Your task to perform on an android device:  share your current location via gmail to dbwscratch.test.id6@gmail.com
Image 0: 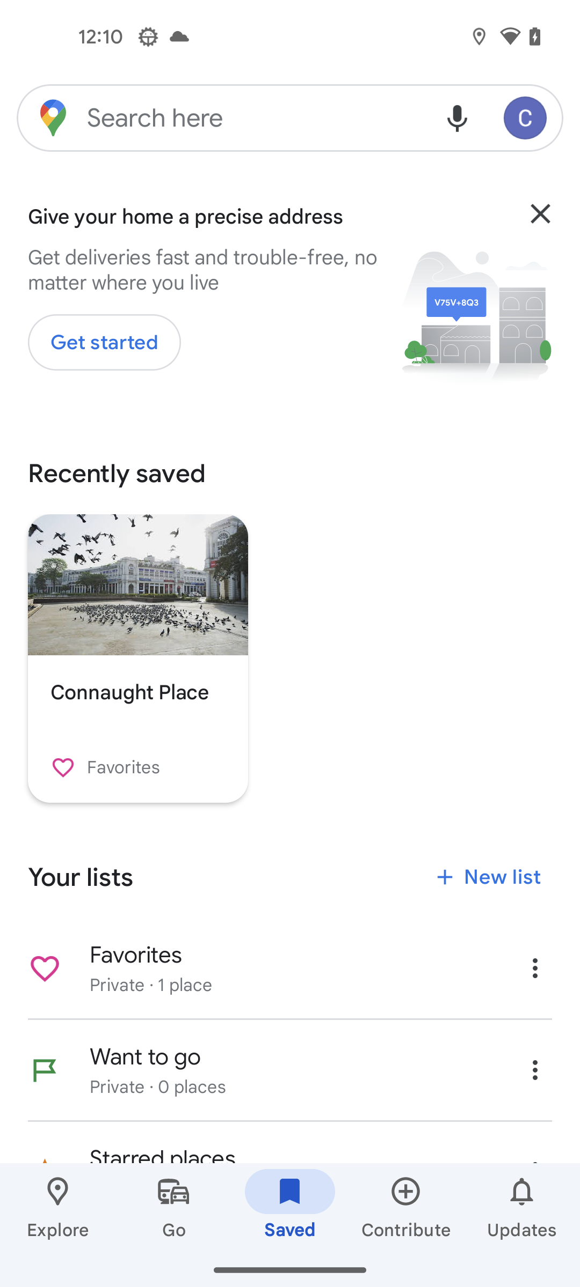
Go back to the home screen of the app
Step 0: press back button
Image 1: 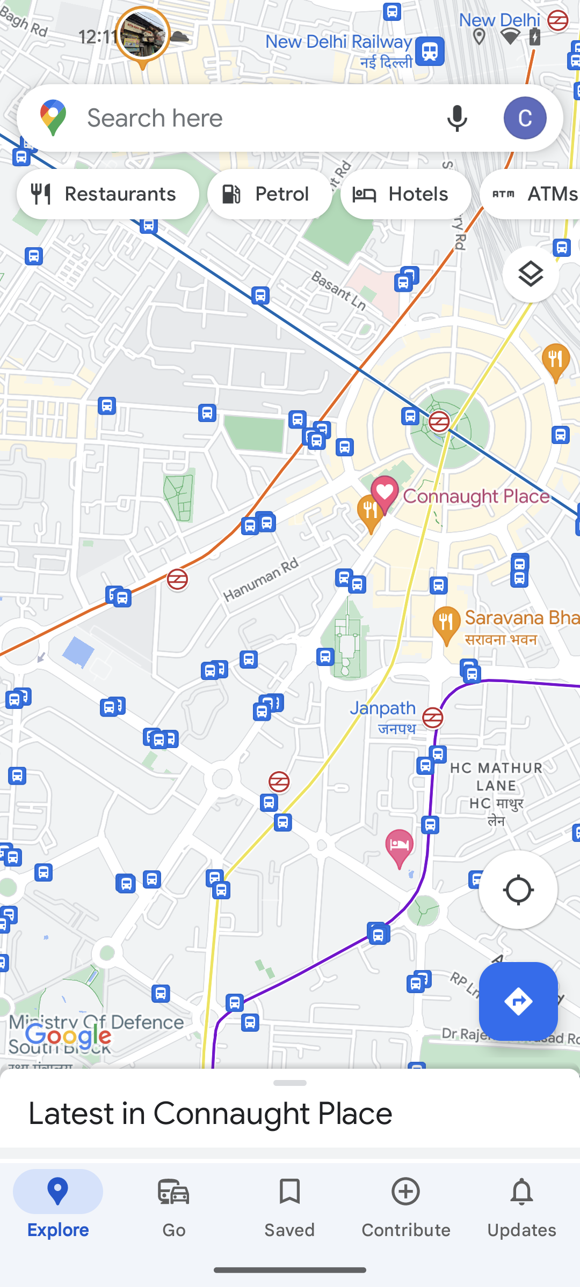
Click on the current location icon
Step 1: click (526, 894)
Image 2: 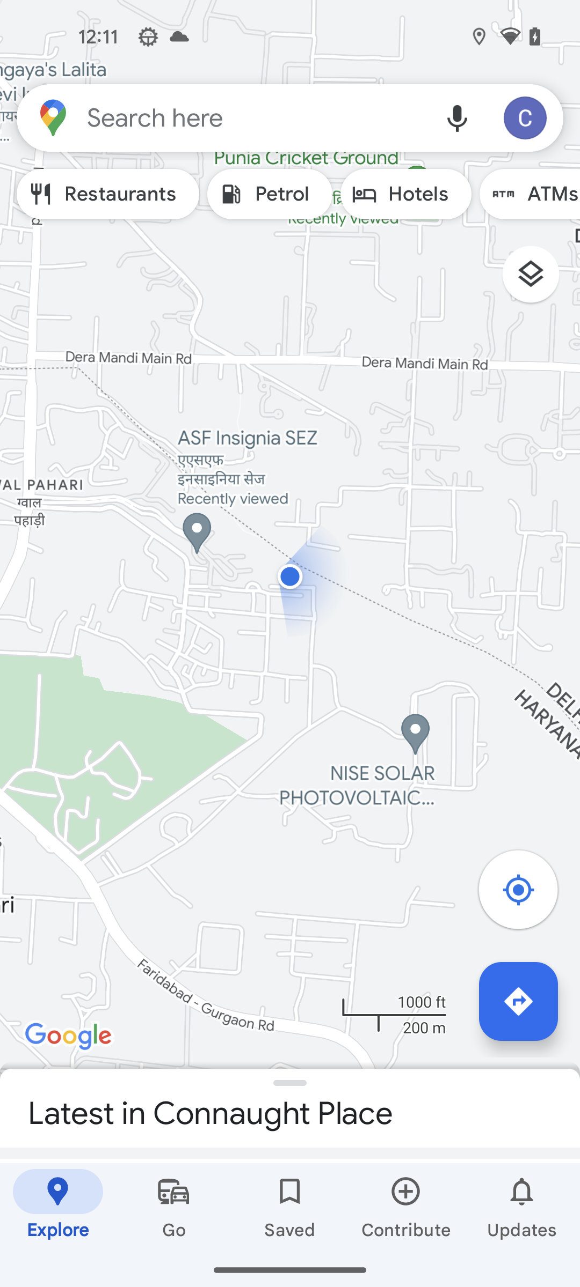
Click on the profile icon at the top right of the screen
Step 2: click (527, 117)
Image 3: 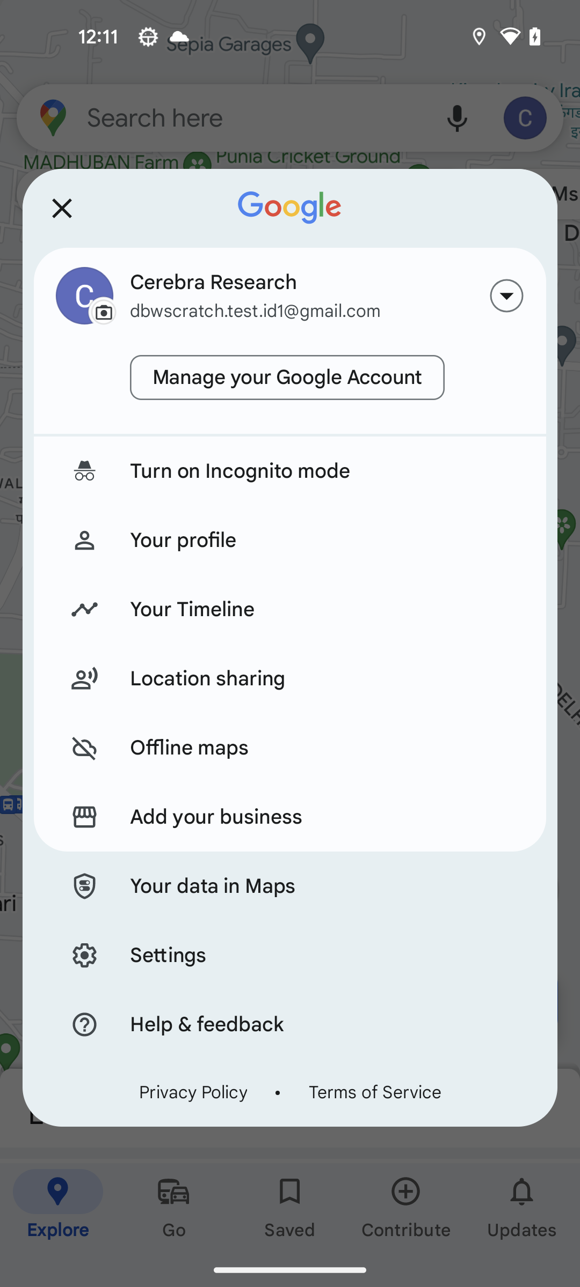
Select Location sharing option in the pop up window
Step 3: click (327, 678)
Image 5: 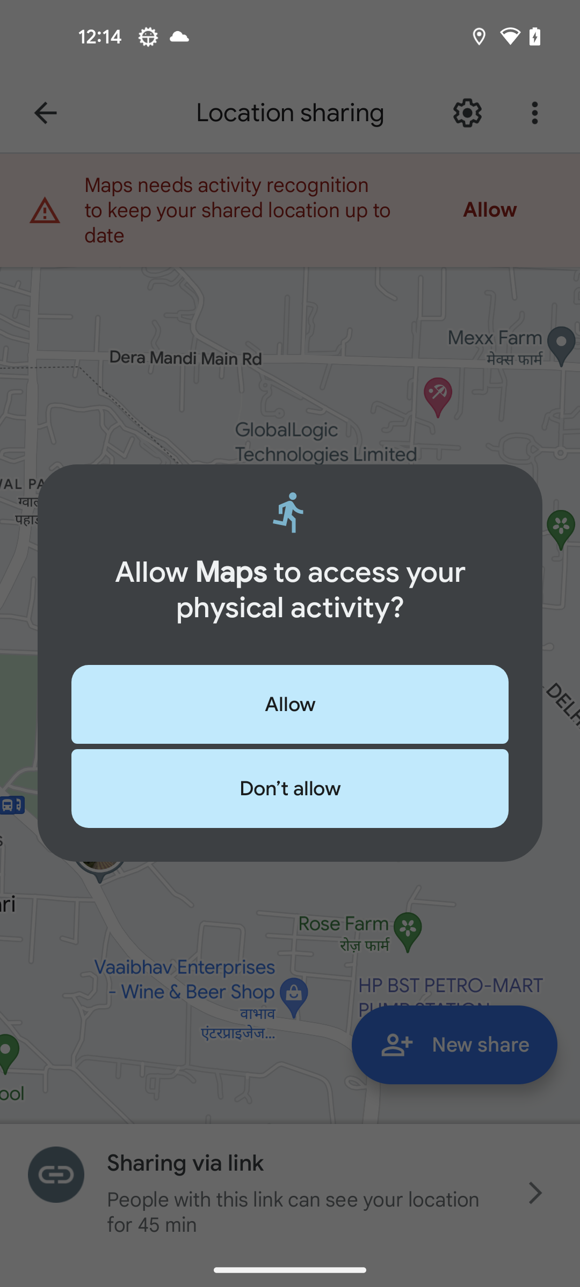
Click the Allow button at the pop up window
Step 5: click (290, 704)
Image 6: 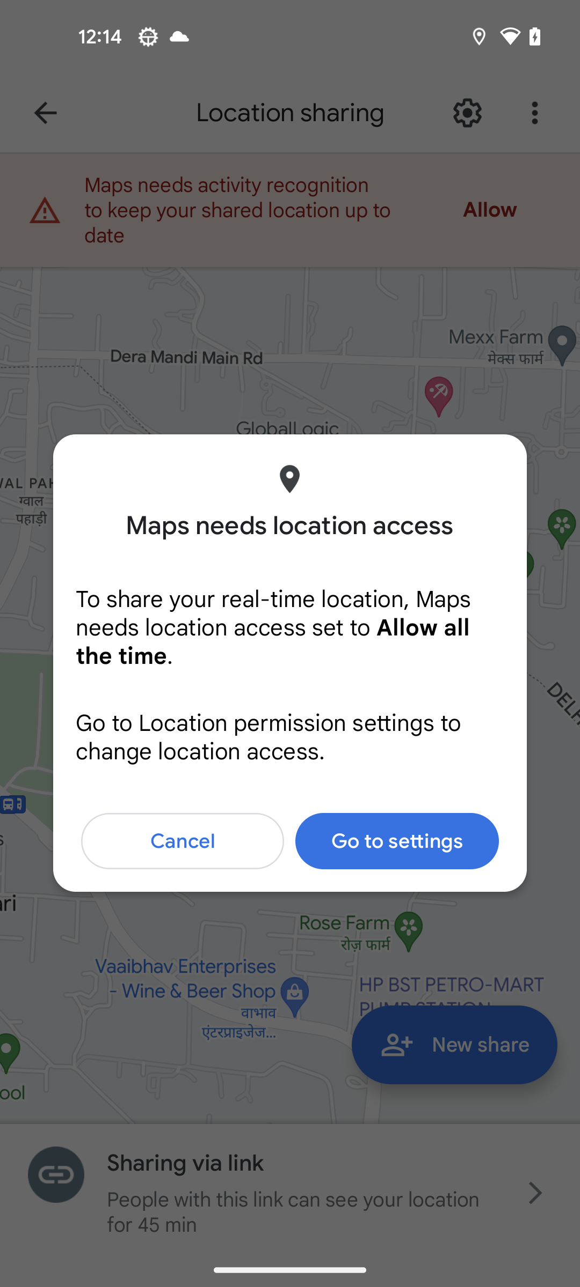
Click on the Go to setting option at the pop up window
Step 6: click (397, 841)
Image 7: 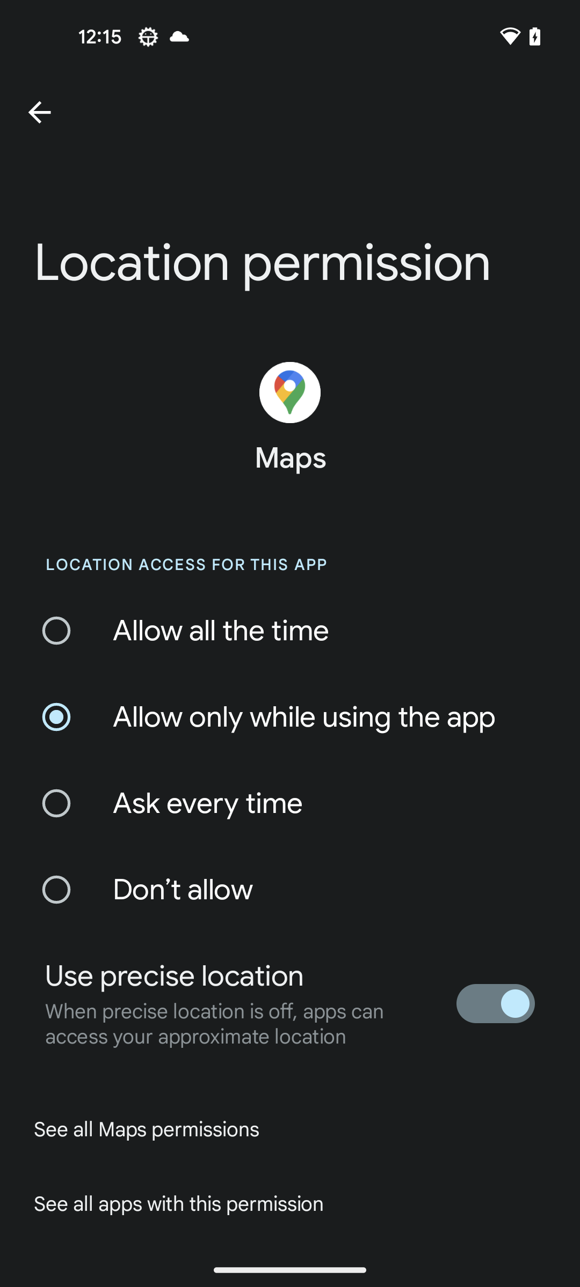
Select Allow all the time 
Step 7: click (295, 631)
Image 9: 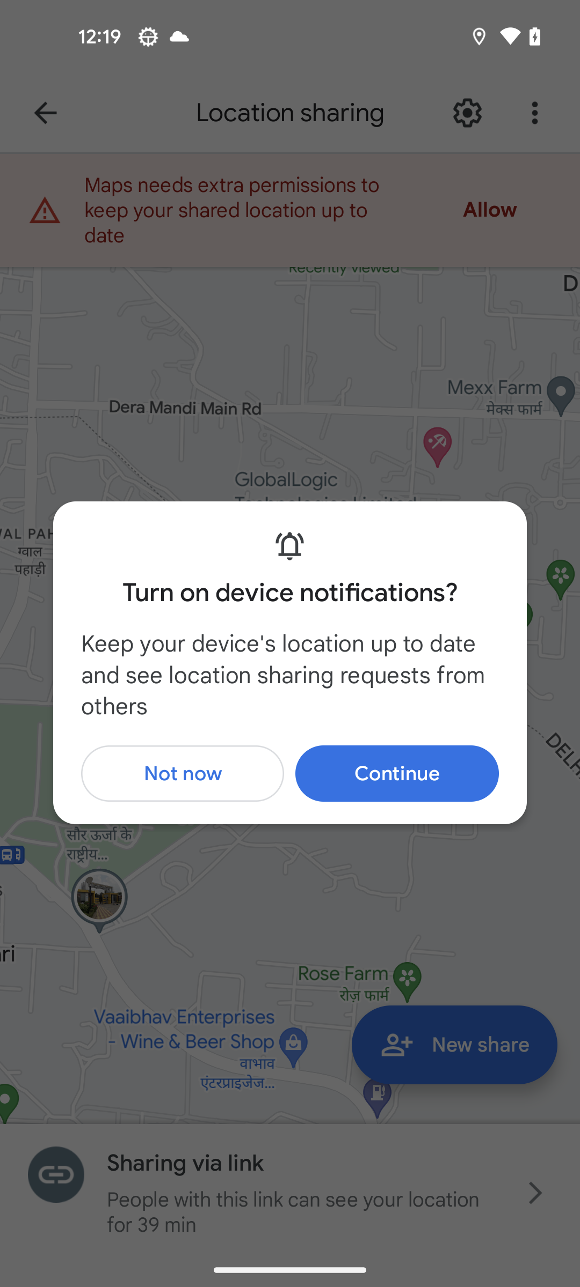
Click on the continue button at the pop up window
Step 9: click (397, 773)
Image 10: 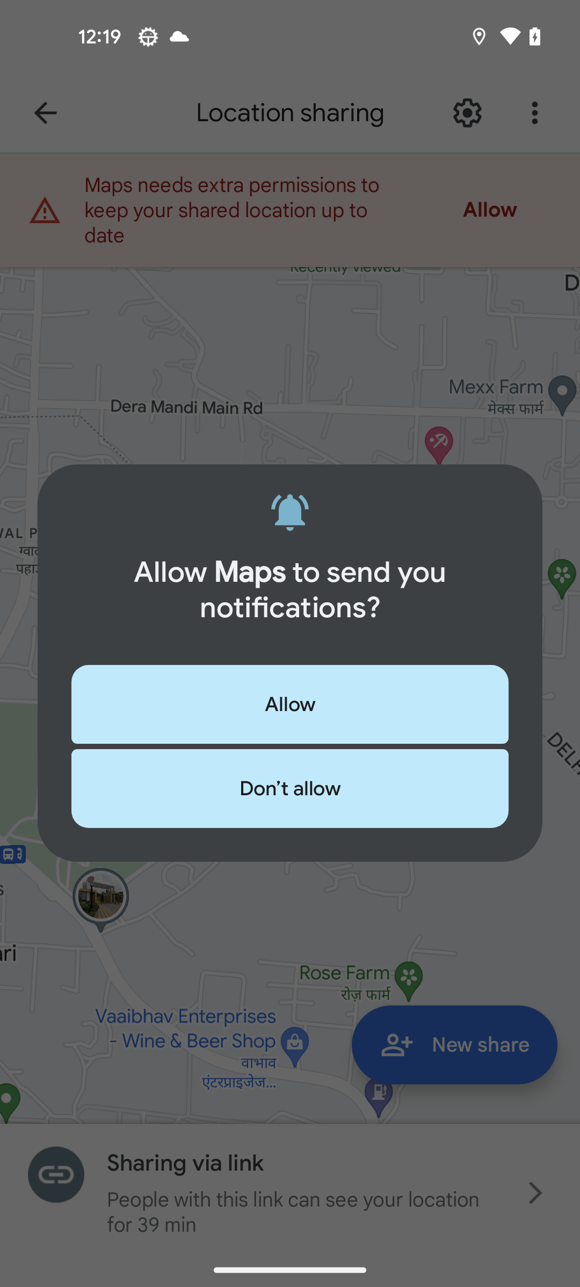
Tap on the Allow button at the pop up window
Step 10: click (290, 704)
Image 12: 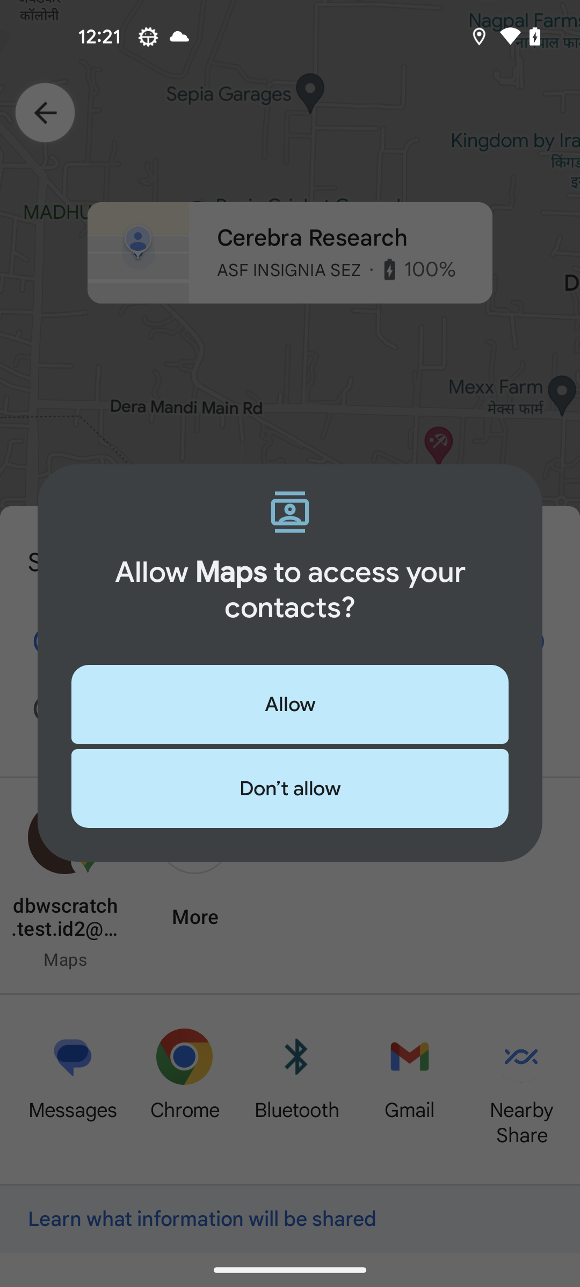
Click on the Allow button at the pop up window
Step 12: click (290, 704)
Image 13: 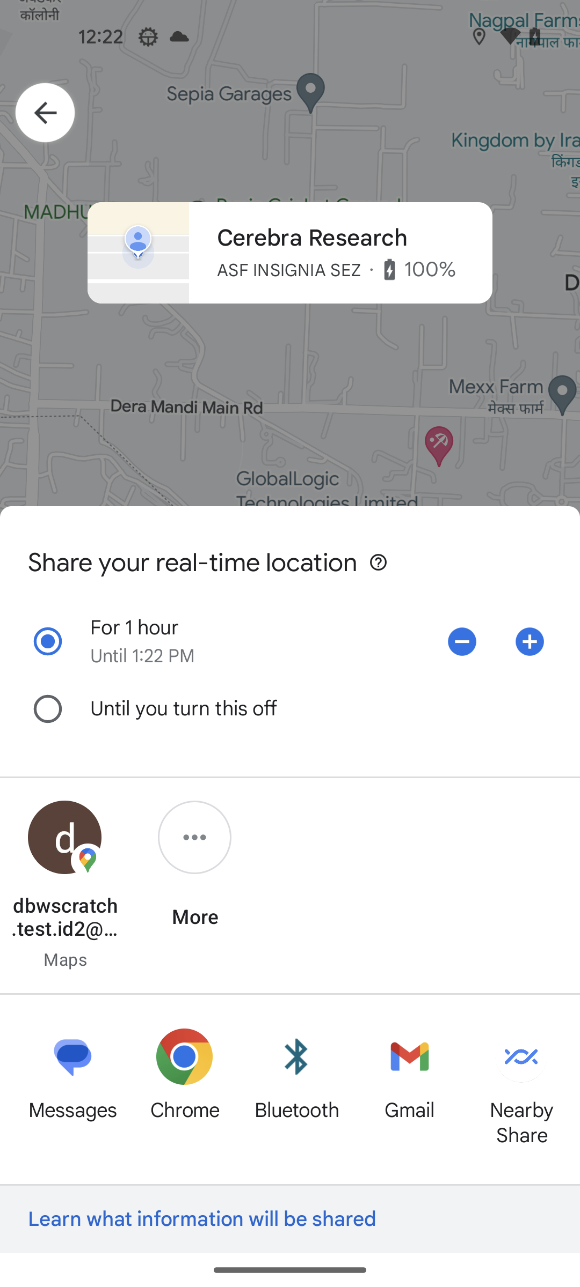
Click on the Gmail at the bottom of the screen 
Step 13: click (409, 1056)
Image 14: 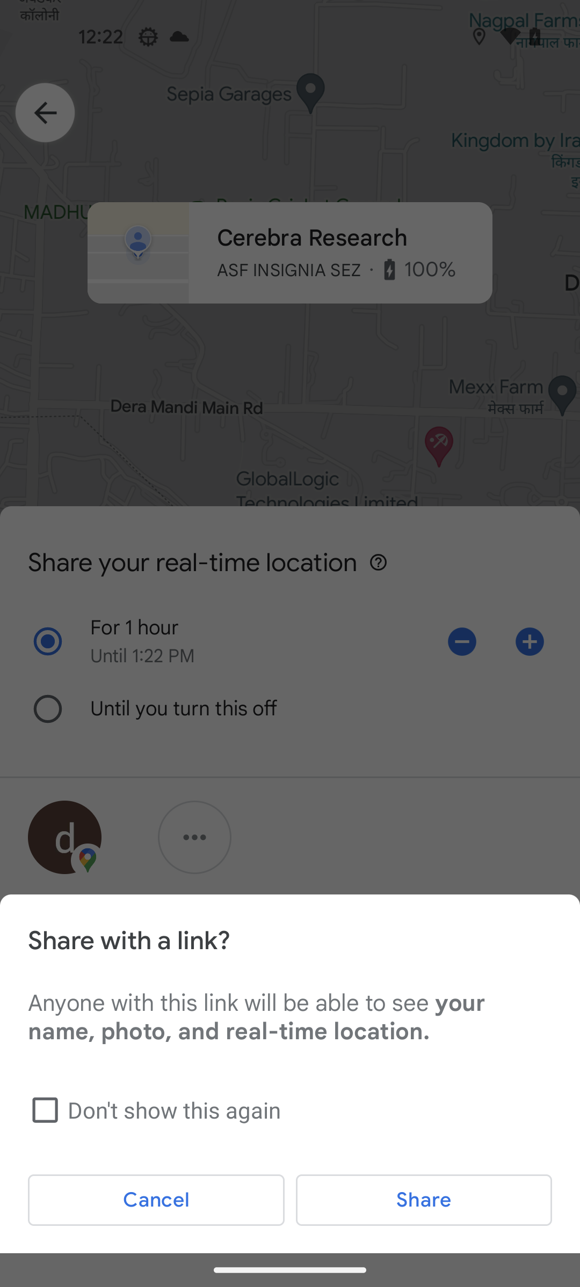
Click on the Share button at the Pop up window
Step 14: click (424, 1200)
Image 15: 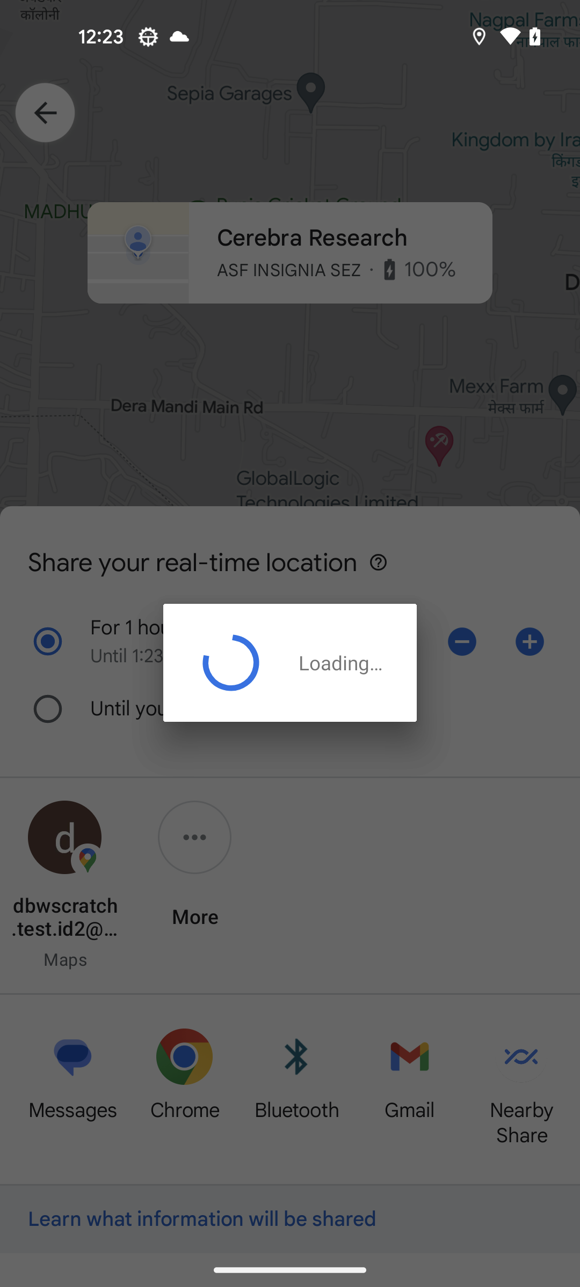
Click on the Share button at the Pop up window
Step 15: wait
Image 16: 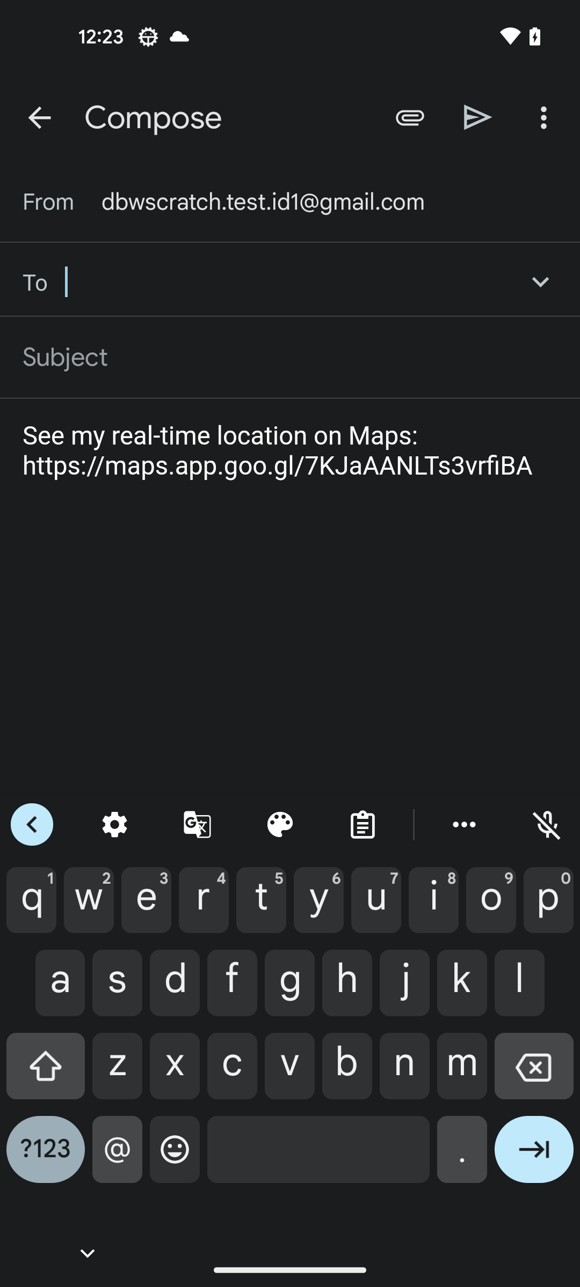
Search for dbwscratch.test.id6@gmail.com
Step 16: type "dbwscratch.test.id6@gmail.com"
Image 17: 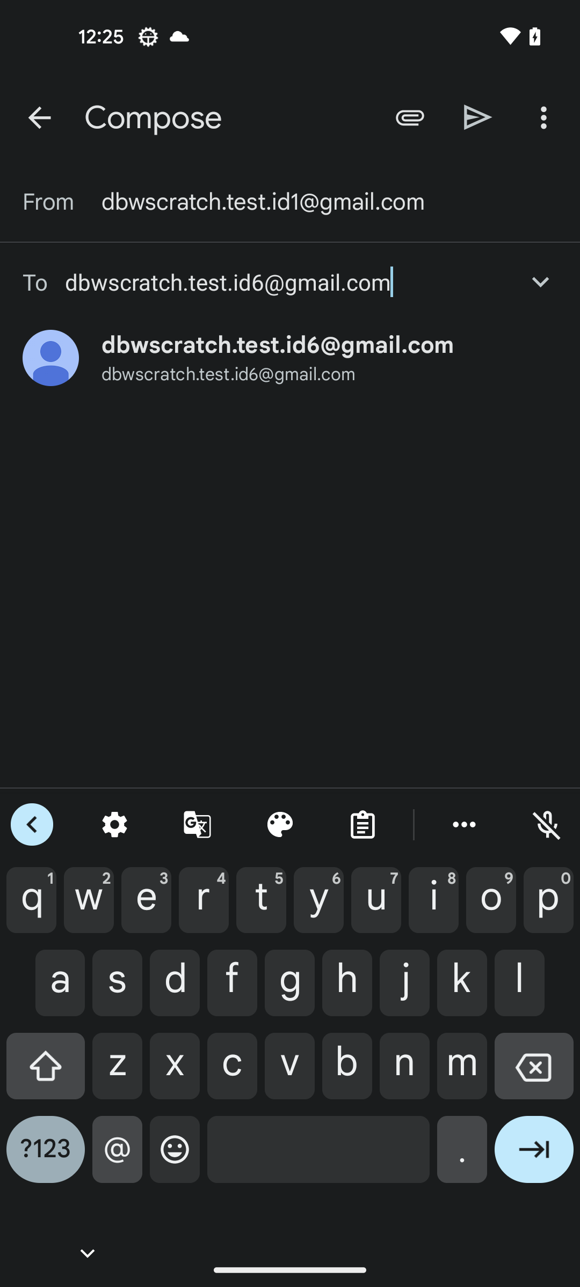
Click on the send button at the top right of the screen 
Step 17: click (478, 117)